Your task to perform on an android device: Read the Nike Revolution 5 running shoe review on the Myntra app to find out more about this product.
Image 0: 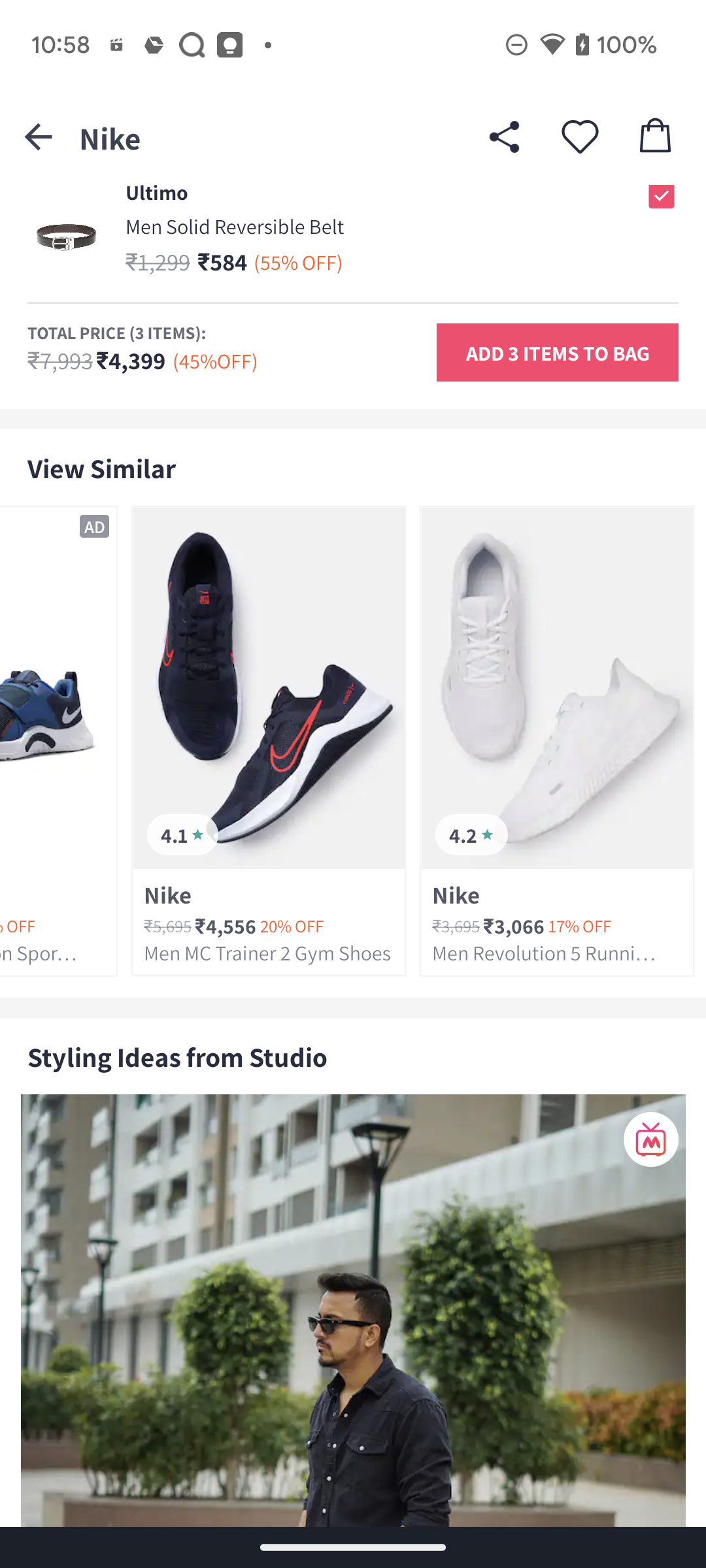
swipe down to see the reviews
Step 0: scroll up
Image 1: 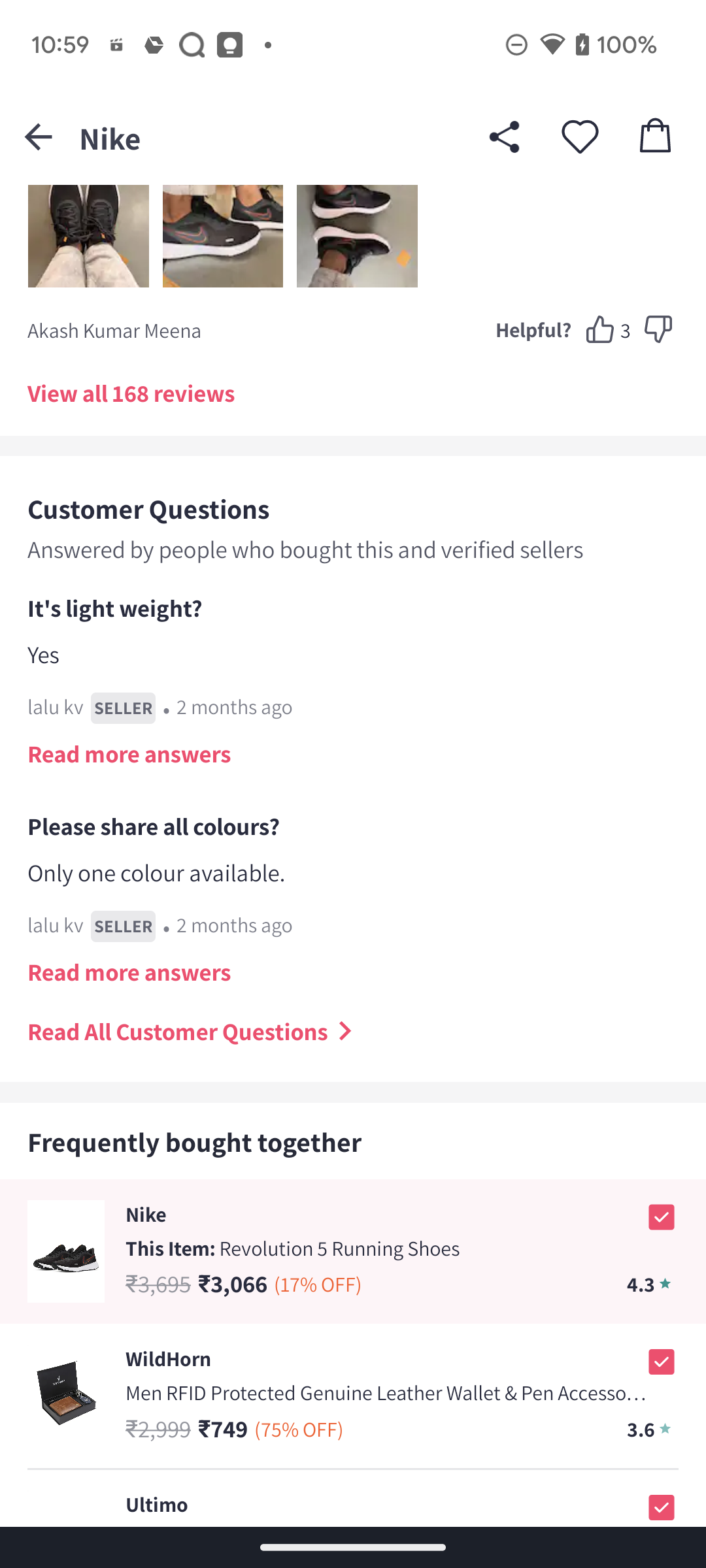
Click on the View all 168 reviews
Step 1: click (131, 392)